Your task to perform on an android device: I'm interested in Air 200E - Men's Sneakers Gray DC9836-002 Shoes Sports, so browse these shoes in the Joom app.
Image 0: 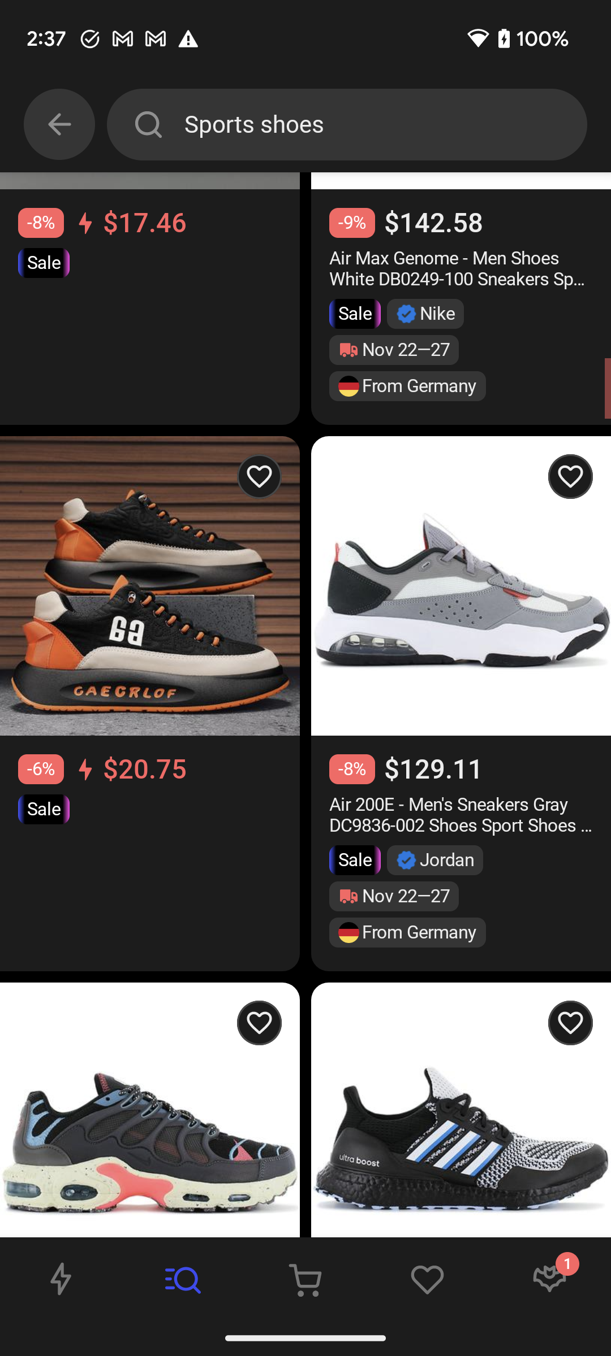
Click on the Air 200E - Men's Sneakers Gray DC9836-002 Shoes Sports to browse these shoes.
Step 0: click (461, 815)